Your task to perform on an android device: I would like to save this page to my bookmarks for later reference.
Image 0: 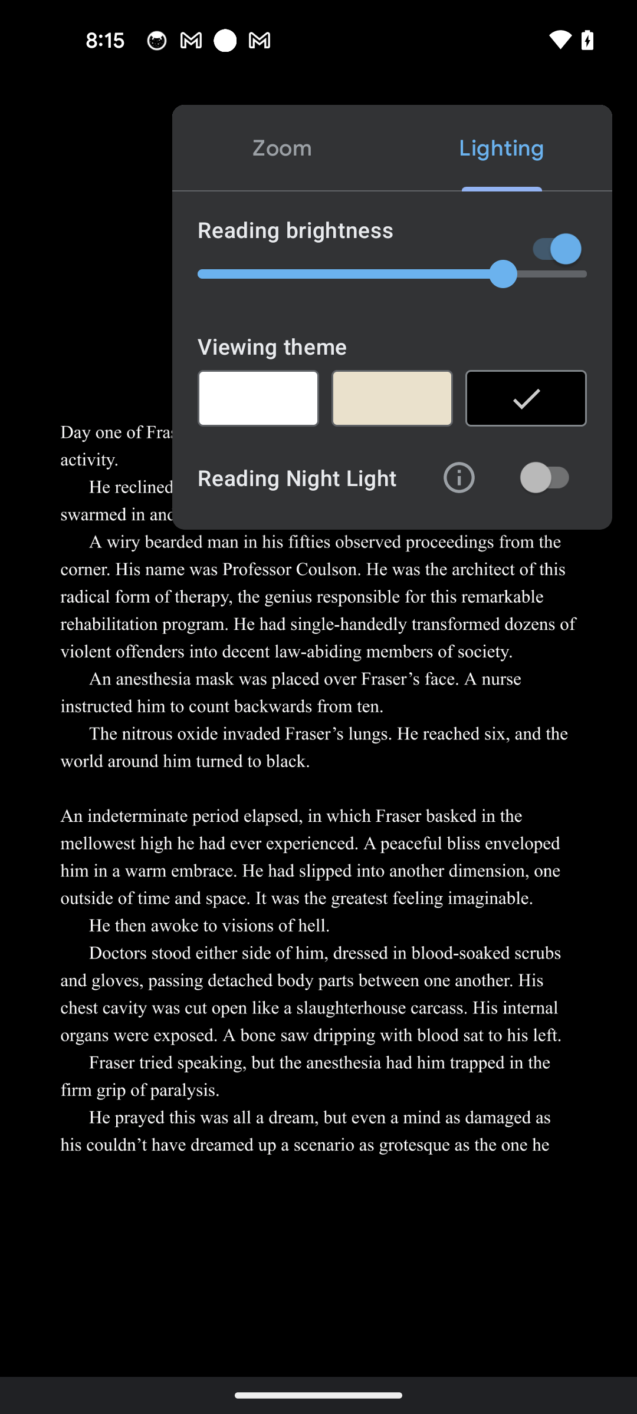
Tap on the mid of the screen
Step 0: click (501, 148)
Image 1: 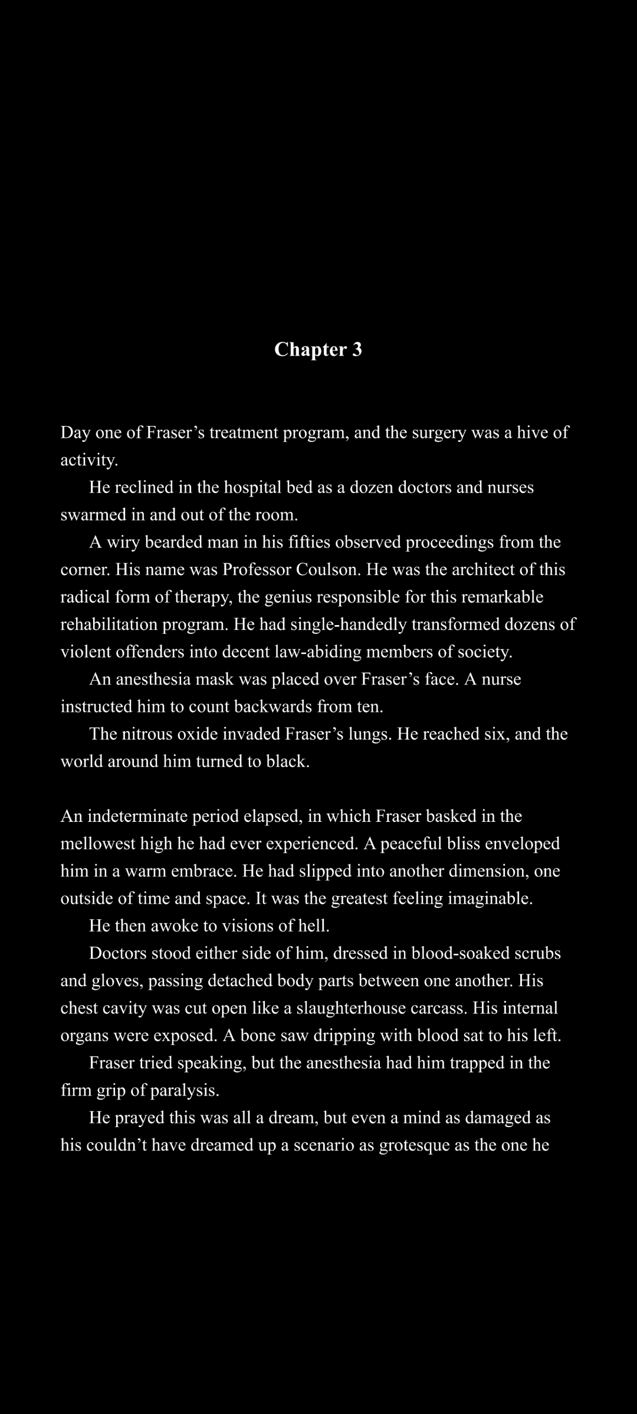
Tap again on the mid of the screen
Step 1: click (318, 746)
Image 2: 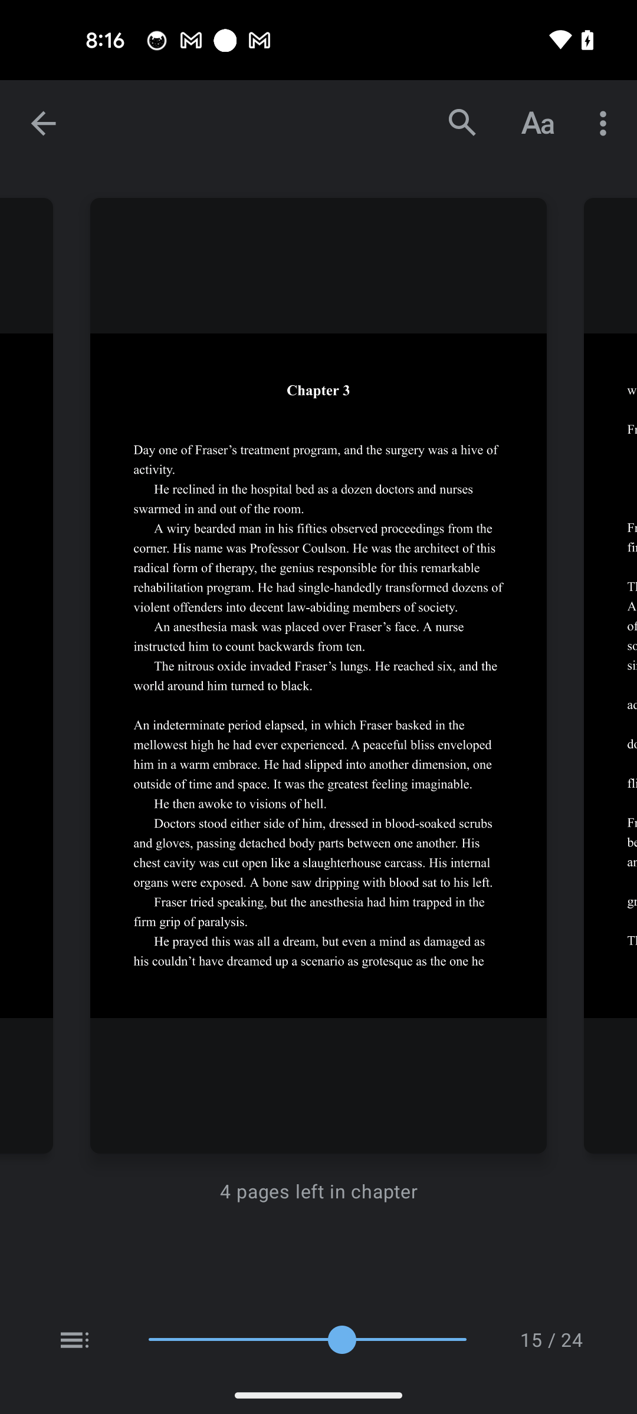
Click on the three dots icon at the top right corner of the screen
Step 2: click (606, 123)
Image 3: 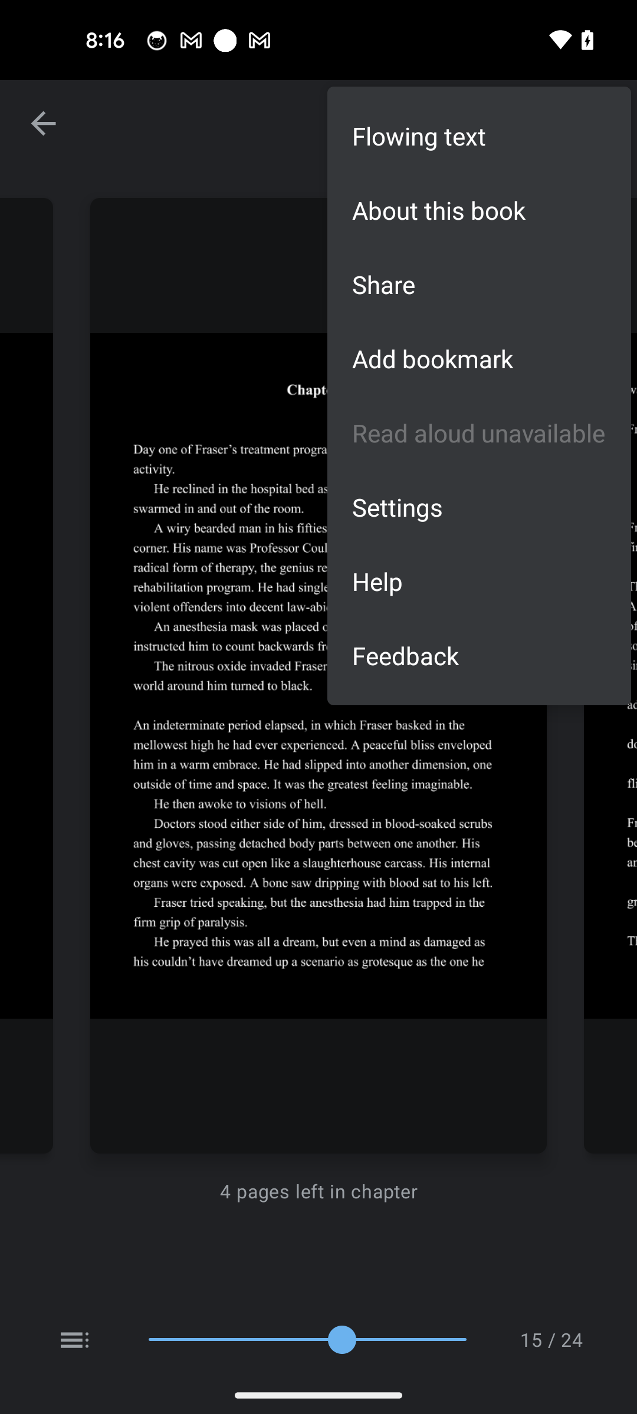
Select the add bookmark option
Step 3: click (479, 358)